Your task to perform on an android device: I am having a bit problem in reading the Yerma book. Increase the font size in the Moon + Reader app.
Image 0: 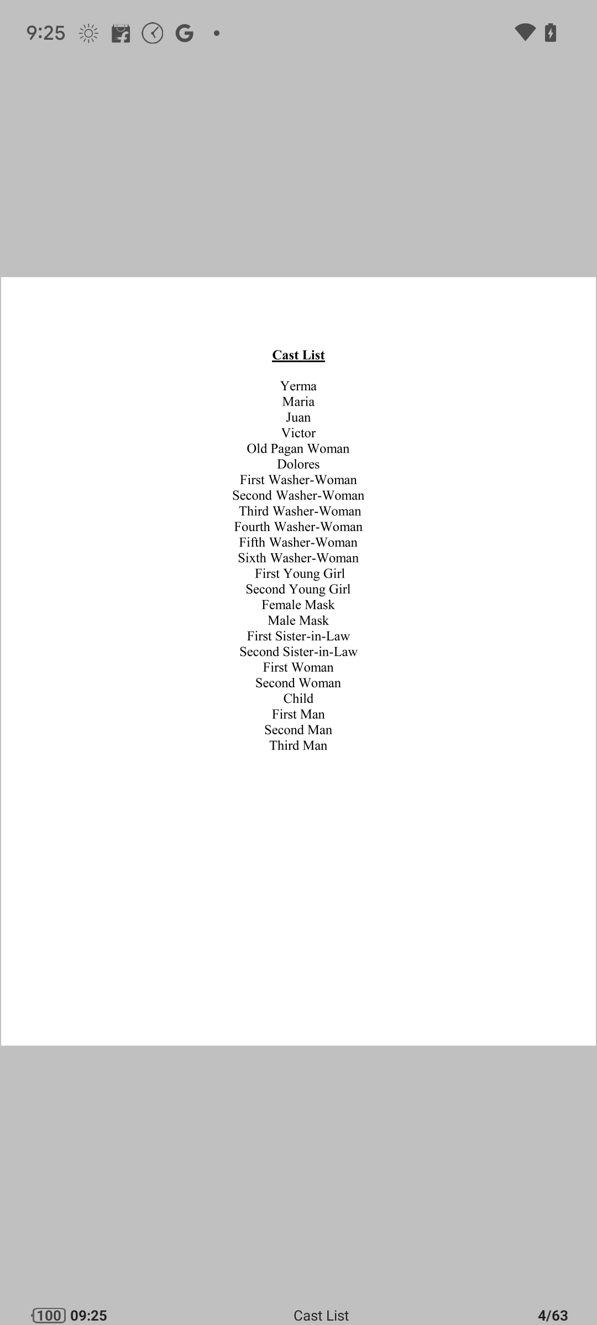
Click on the pdf page.
Step 0: click (298, 662)
Image 1: 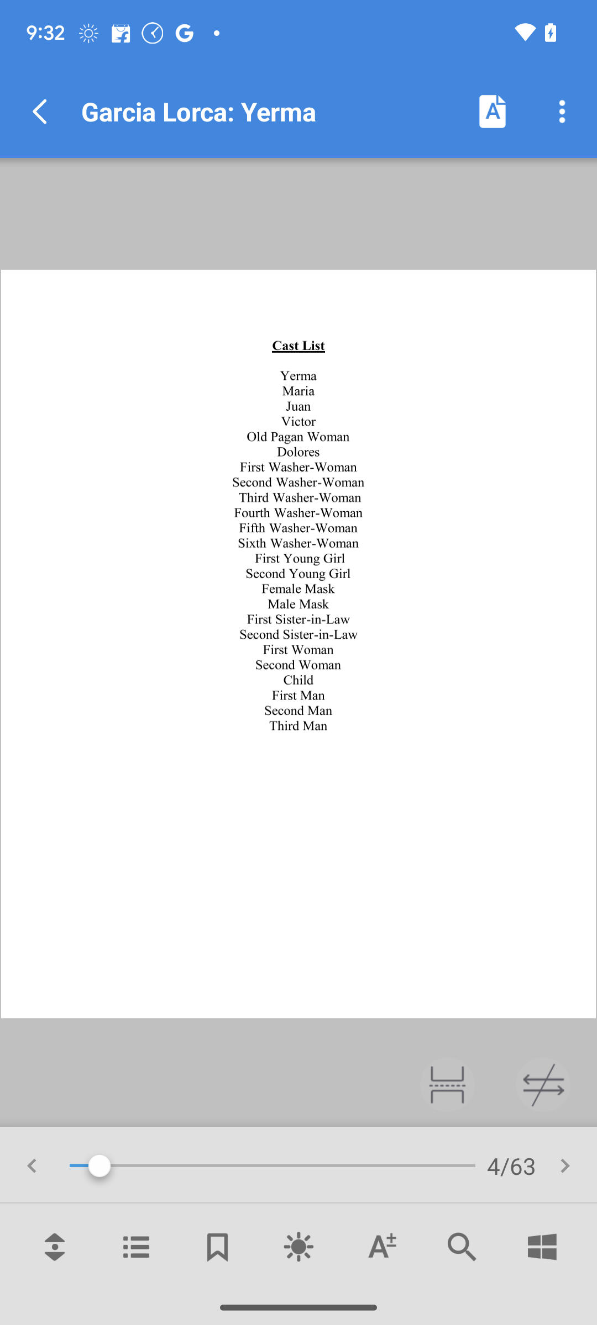
Click on the text icon from the bottom bar.
Step 1: click (380, 1246)